Your task to perform on an android device: Because I enjoy this song, I want to share it with my friend.
Image 0: 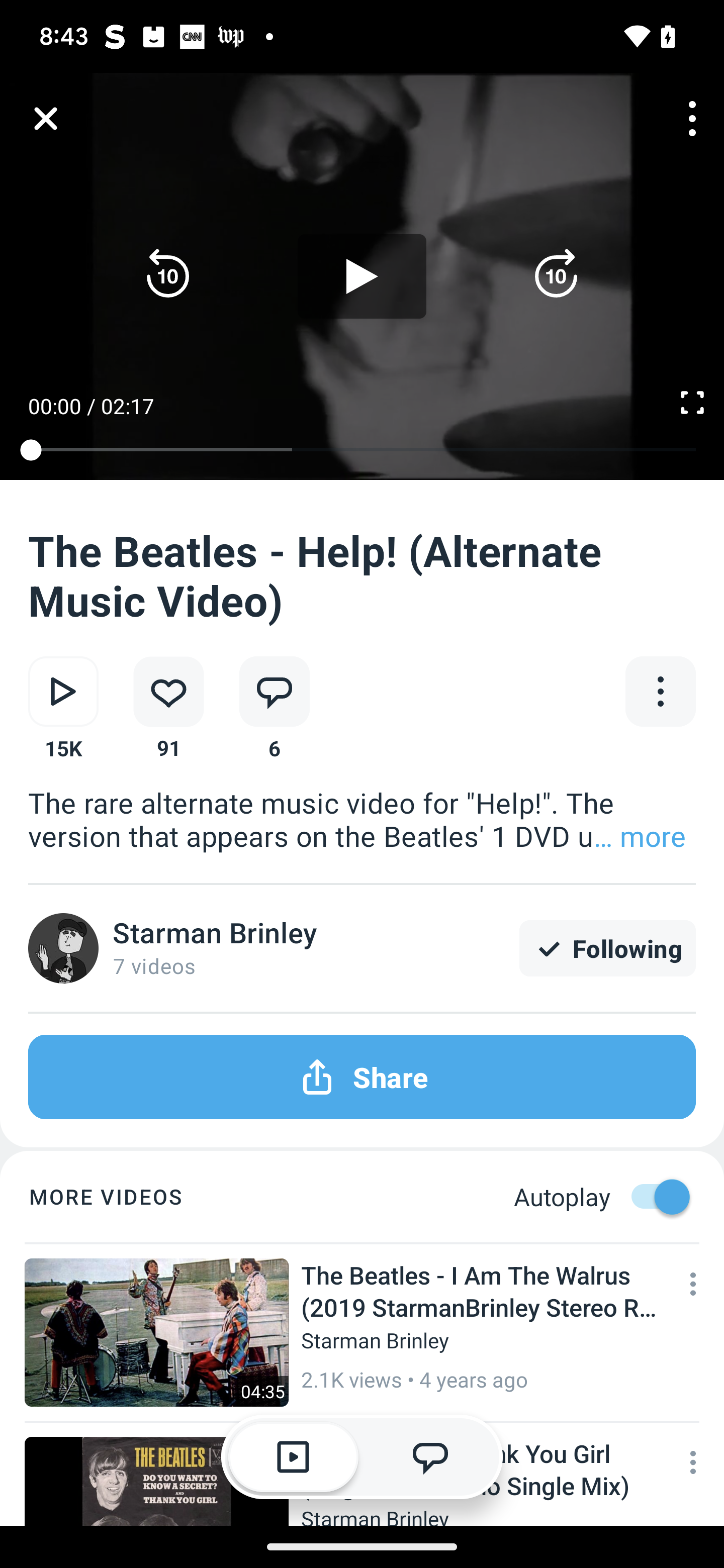
Click on the share button 
Step 0: click (362, 1077)
Image 1: 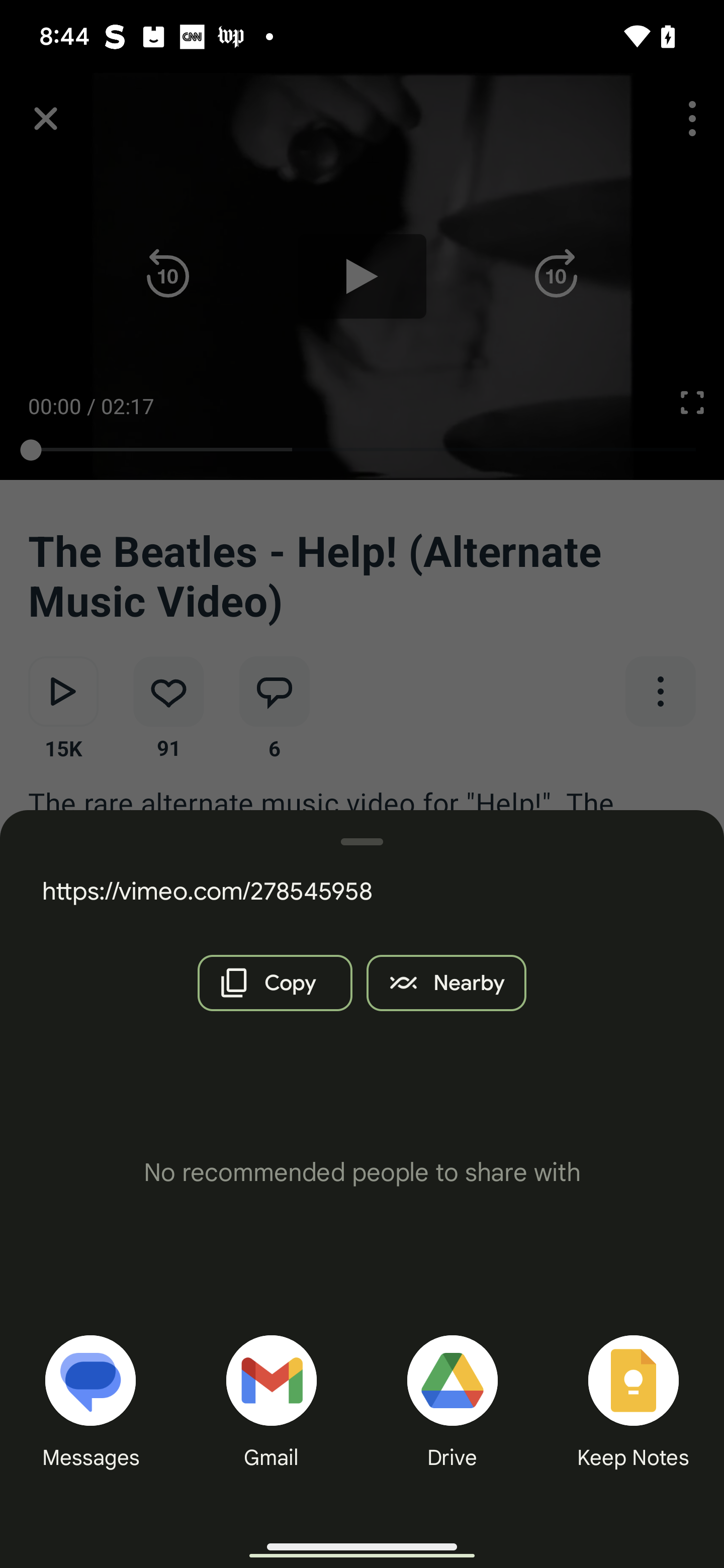
Click on the gmail option
Step 1: click (266, 1374)
Image 2: 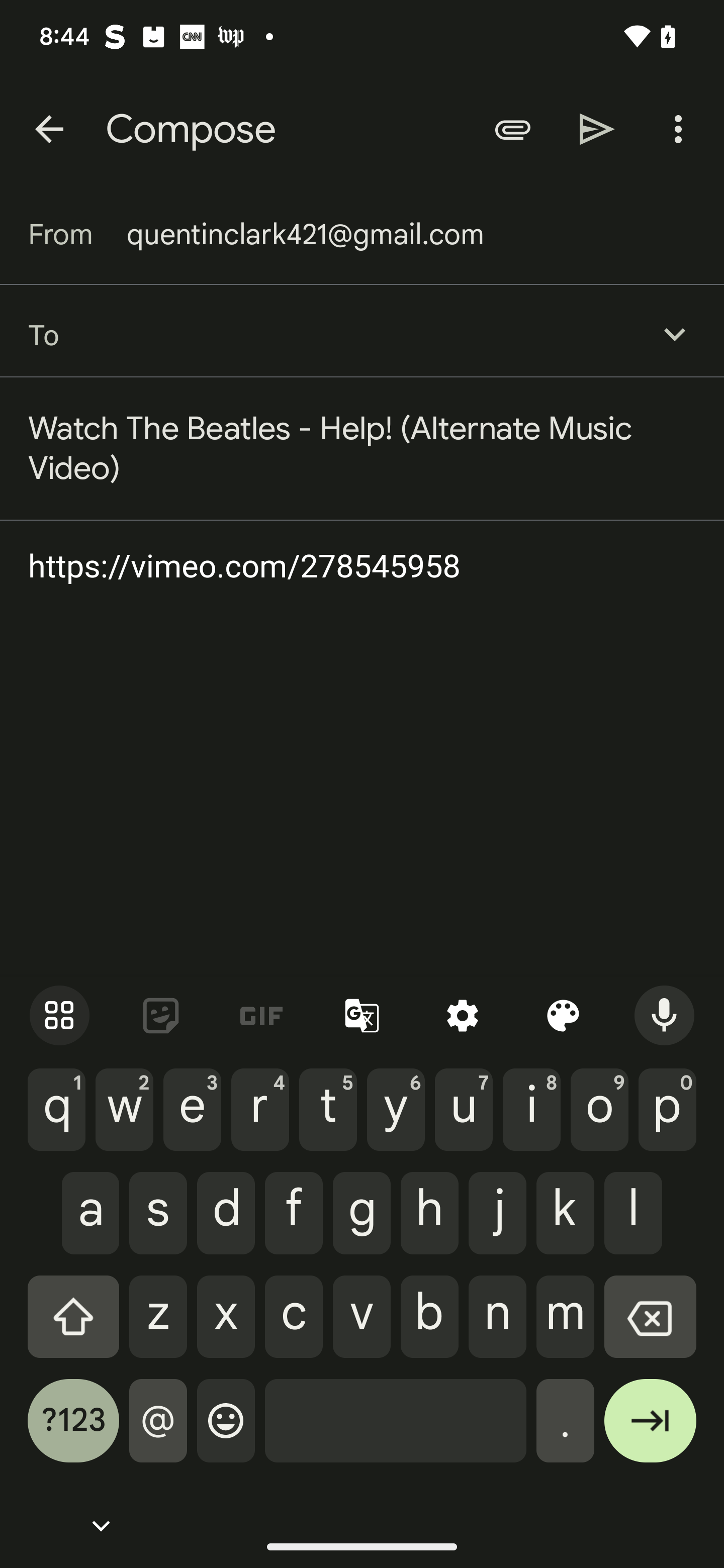
Type Thomas123@gmail.com in the recipient tab
Step 2: type "Thomas123@gmail.com"